Your task to perform on an android device: I will filter my tasks by completion to see which tasks I have completed on the Habitica app.
Image 0: 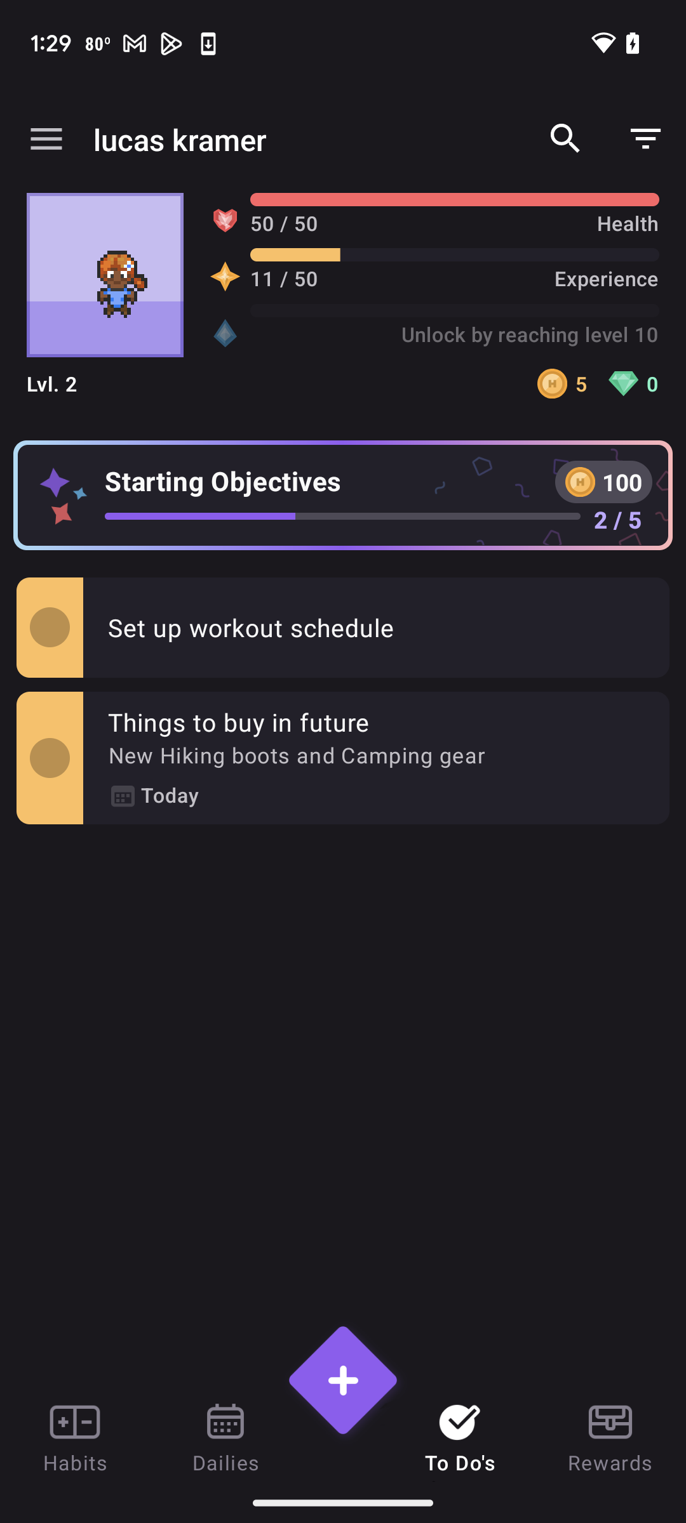
Click on the top toggle icon
Step 0: click (645, 138)
Image 1: 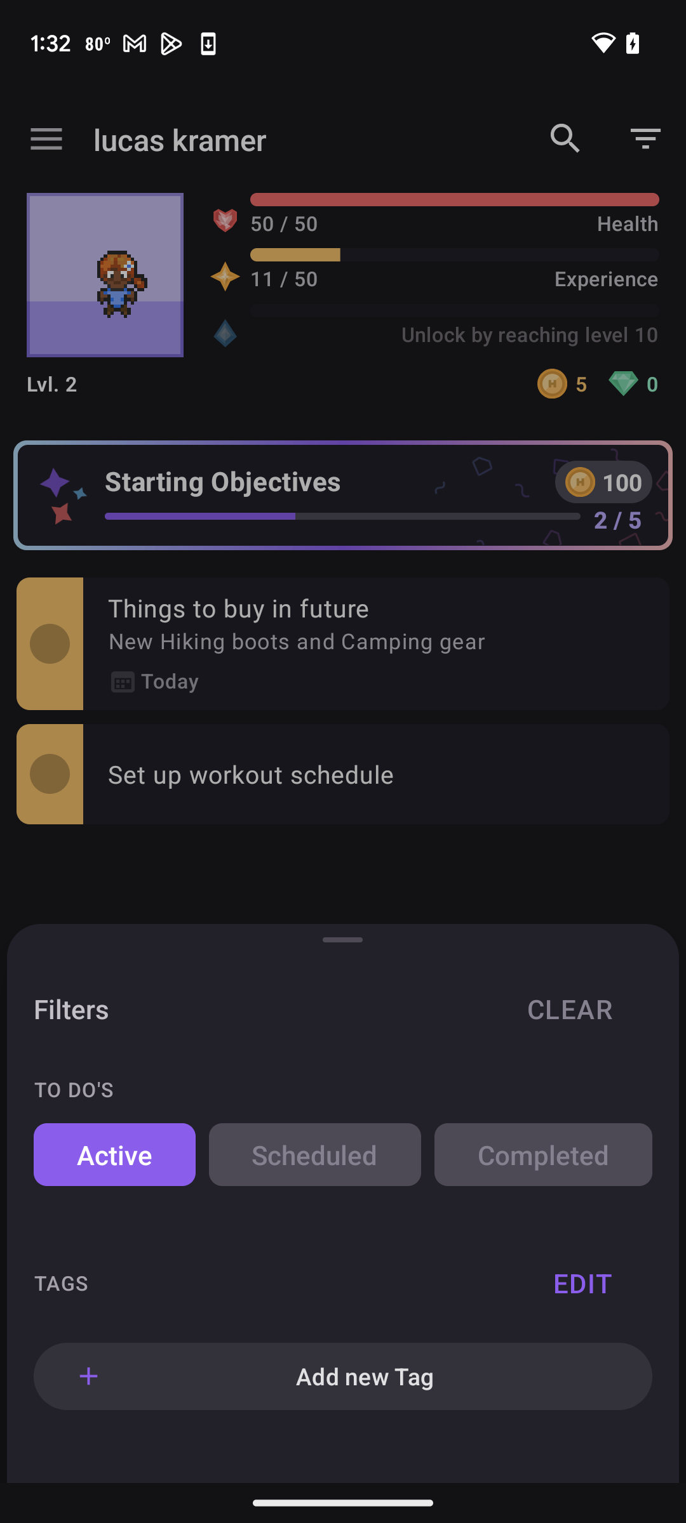
Click on completed
Step 1: click (543, 1154)
Image 2: 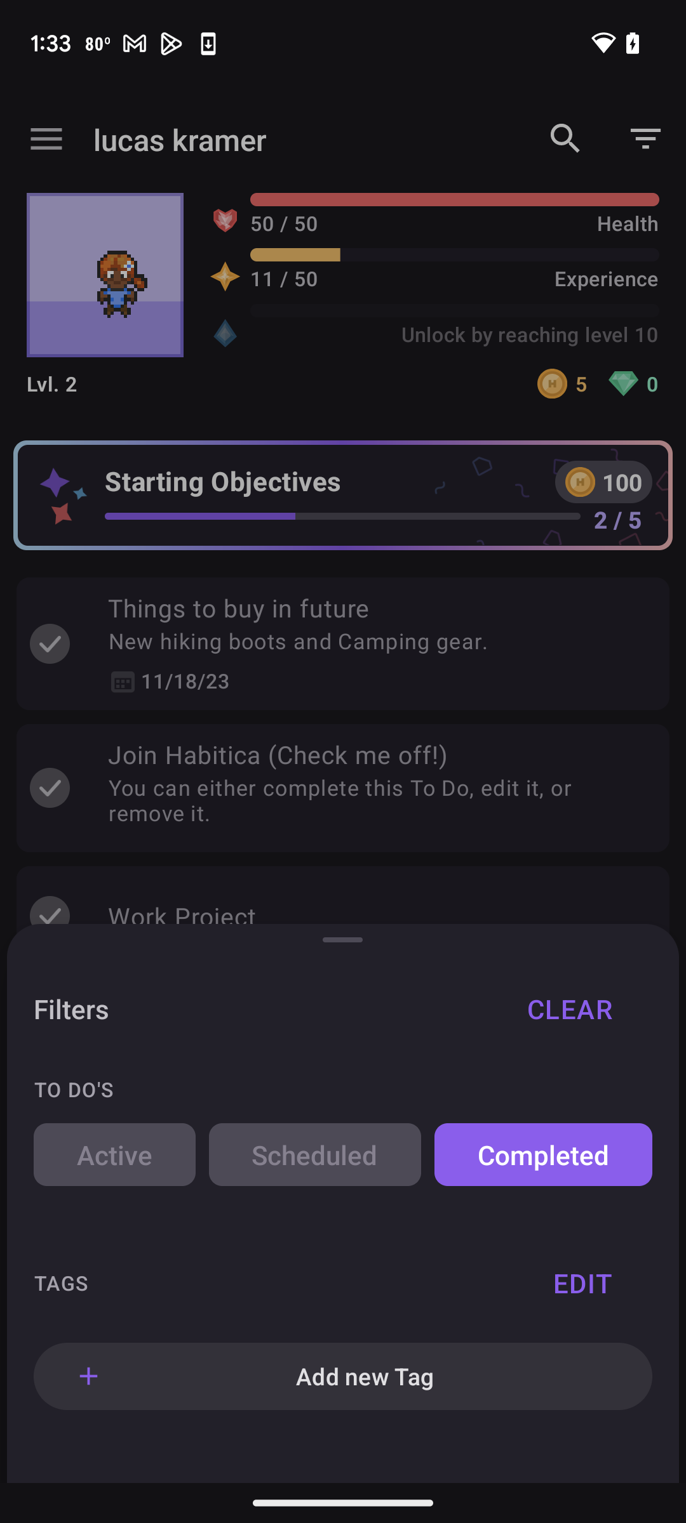
Click on completed
Step 2: click (438, 890)